Your task to perform on an android device: I want to delete my friend Abdul Karim's contact from the contacts app.
Image 1: 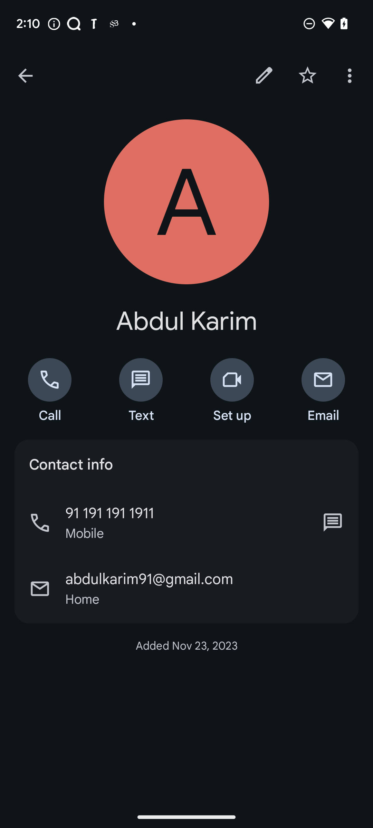
Click on the three dot menu button on the top right side of the screen.
Step 1: click (351, 75)
Image 2: 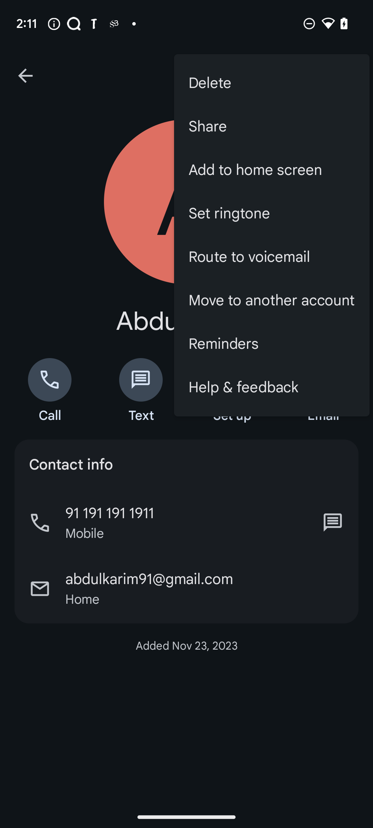
Click on the delete option.
Step 2: click (272, 83)
Image 3: 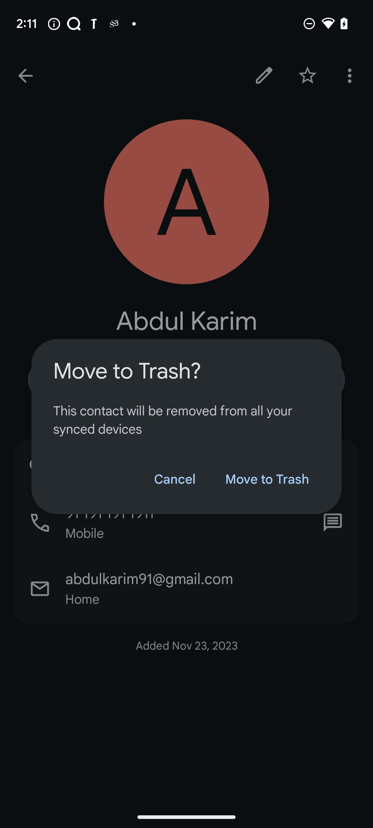
Click on the Move to trash button.
Step 3: click (267, 479)